Your task to perform on an android device: I need to replace the kitchen damaged door lock, so I want to search for Door locks on the My Warehouse app.
Image 0: 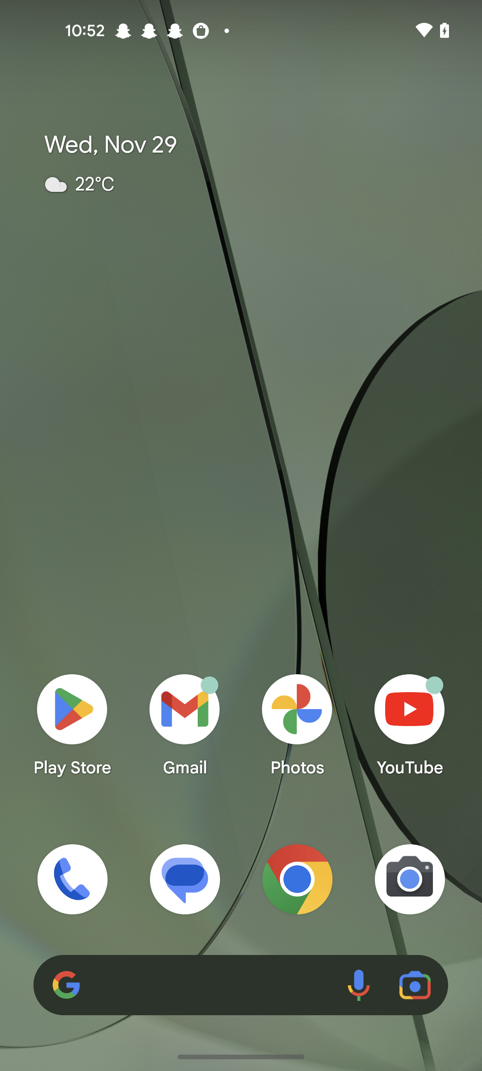
open the my warehouse app
Step 0: open app "MyWarehouse"
Image 1: 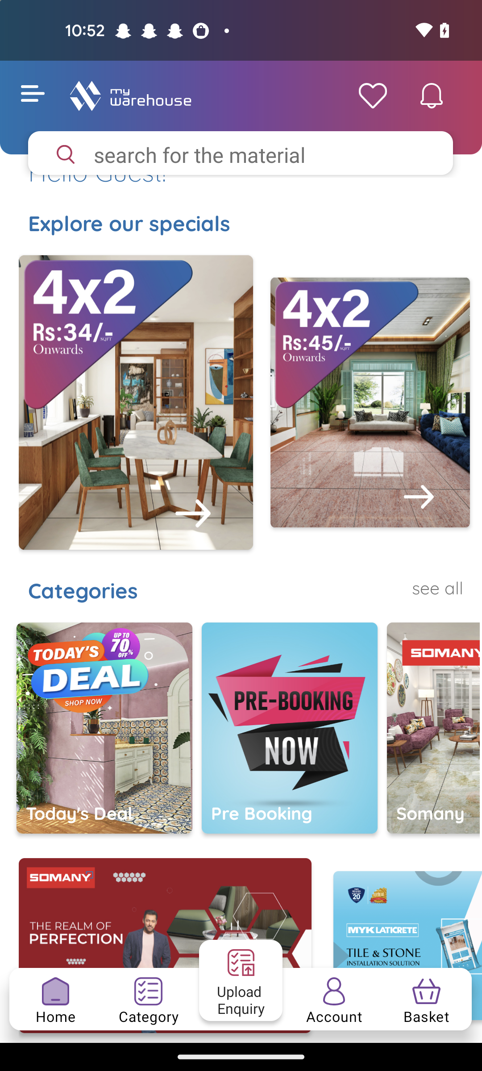
Click on the search bar
Step 1: click (264, 154)
Image 2: 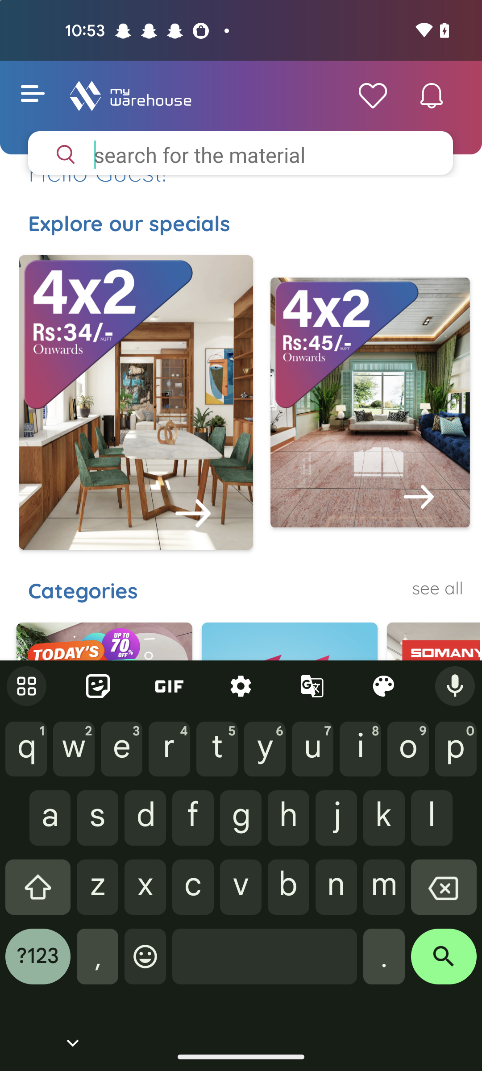
Enter a product as Door locks 
Step 2: type "Door locks "